Your task to perform on an android device: I would like to compare the 3 months to 6 months GBP to EUR exchange rates.
Image 0: 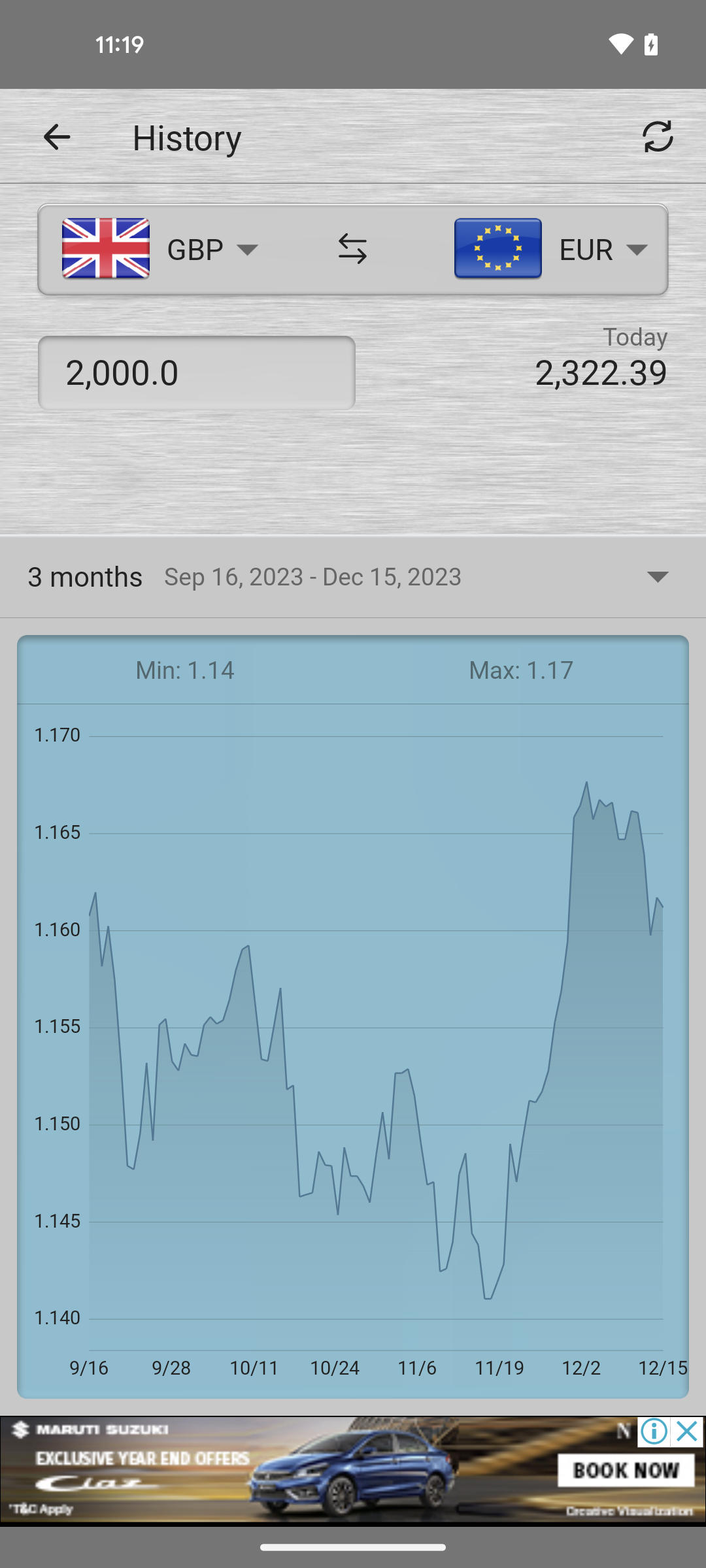
Tap on the dropper icon of timeflame
Step 0: click (657, 576)
Image 1: 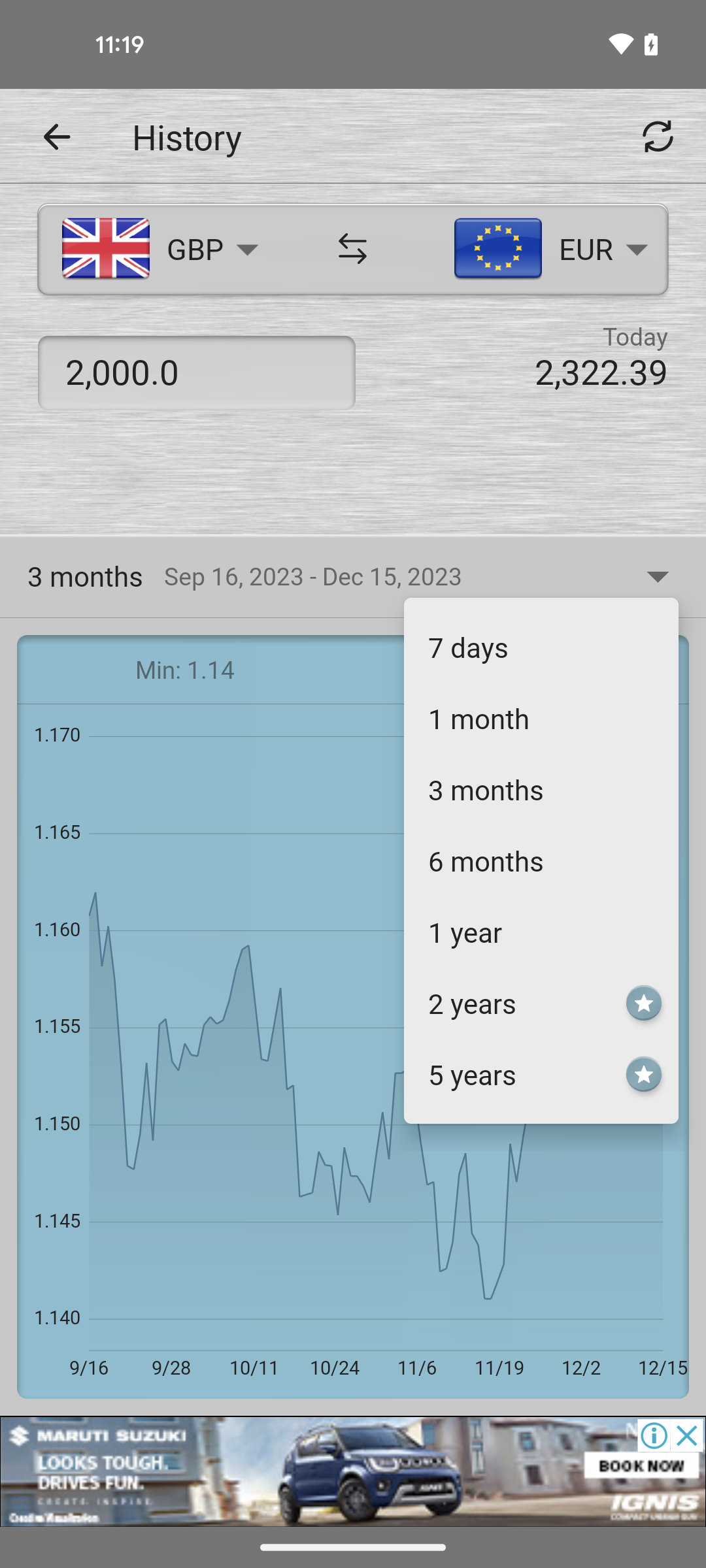
Select the 6 months option
Step 1: click (486, 860)
Image 2: 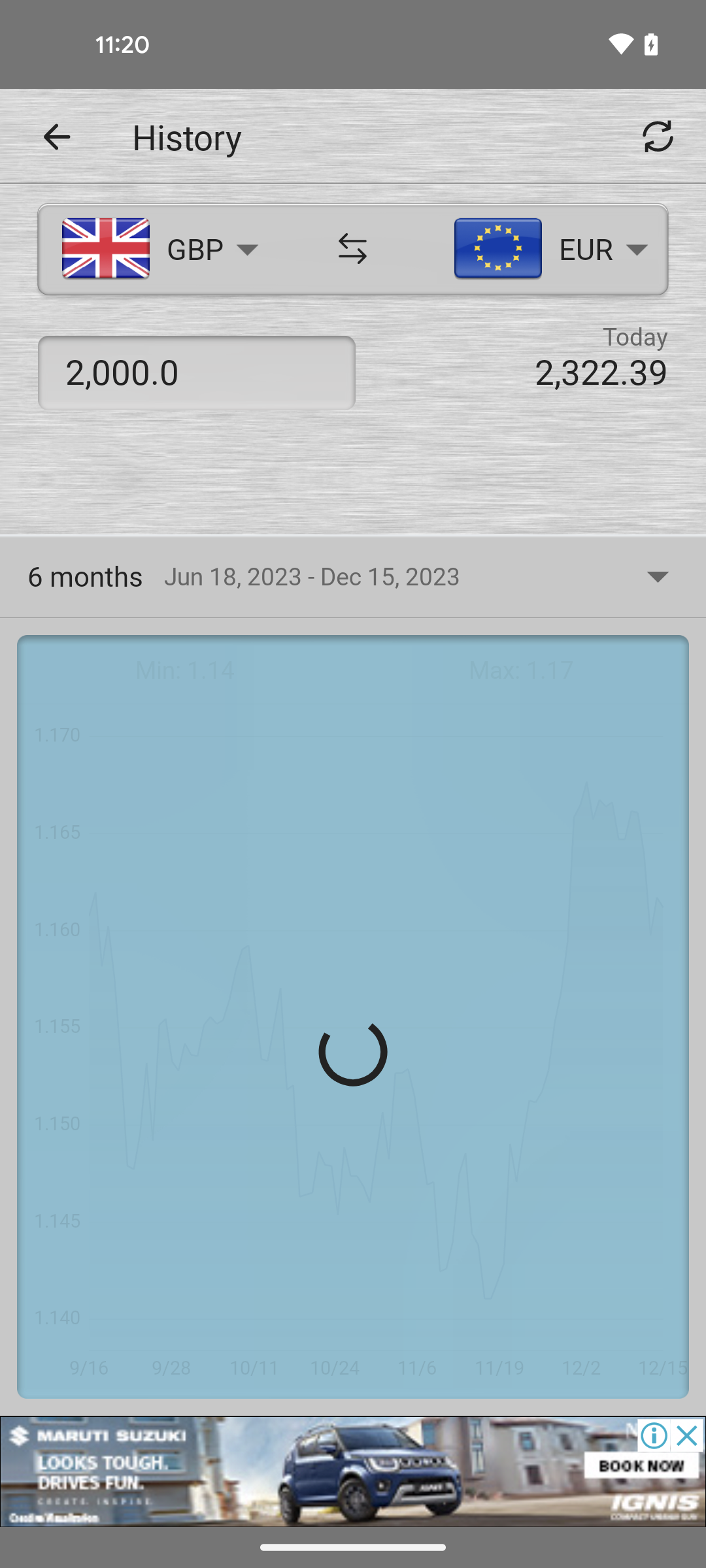
Select the 6 months option
Step 2: wait